Your task to perform on an android device: Start the discuss games and talk about yourself session in the Duolingo app.
Image 0: 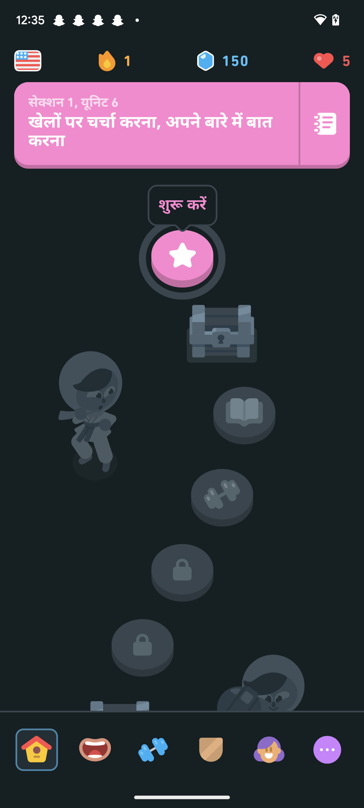
Click on the star icon in the middle of the screen.
Step 0: click (186, 251)
Image 1: 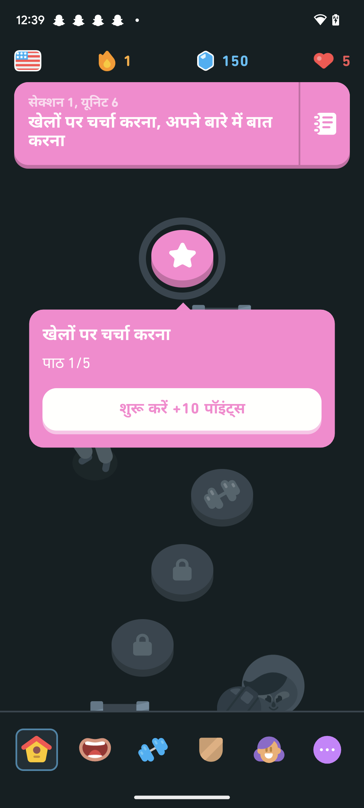
Click on start in the middle of the screen.
Step 1: click (182, 411)